Your task to perform on an android device: View the departure and arrival times of the train from Rome to Venice at 9:10 a.m.
Image 0: 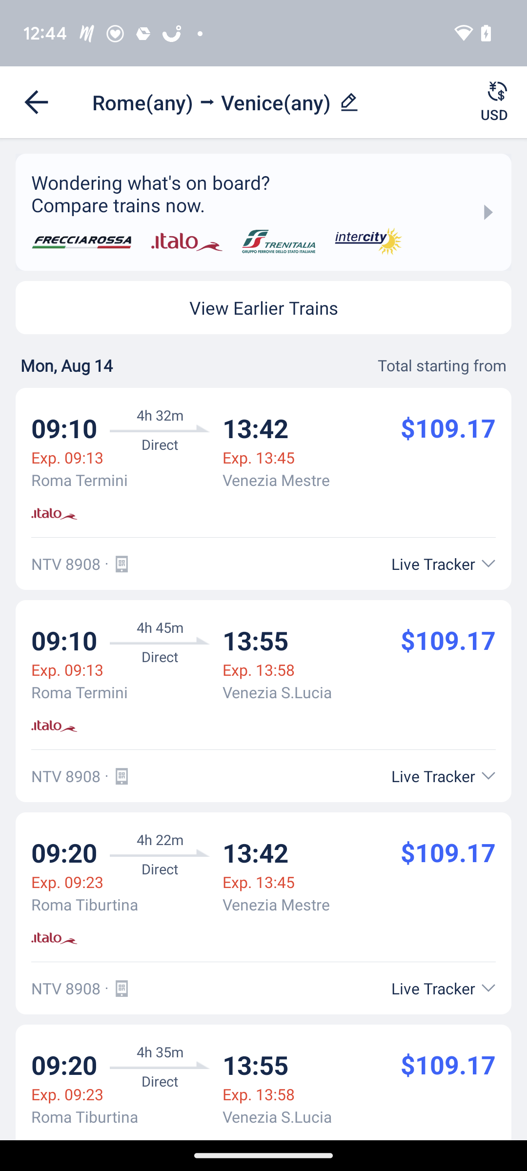
click on the first tab.
Step 0: click (160, 444)
Image 1: 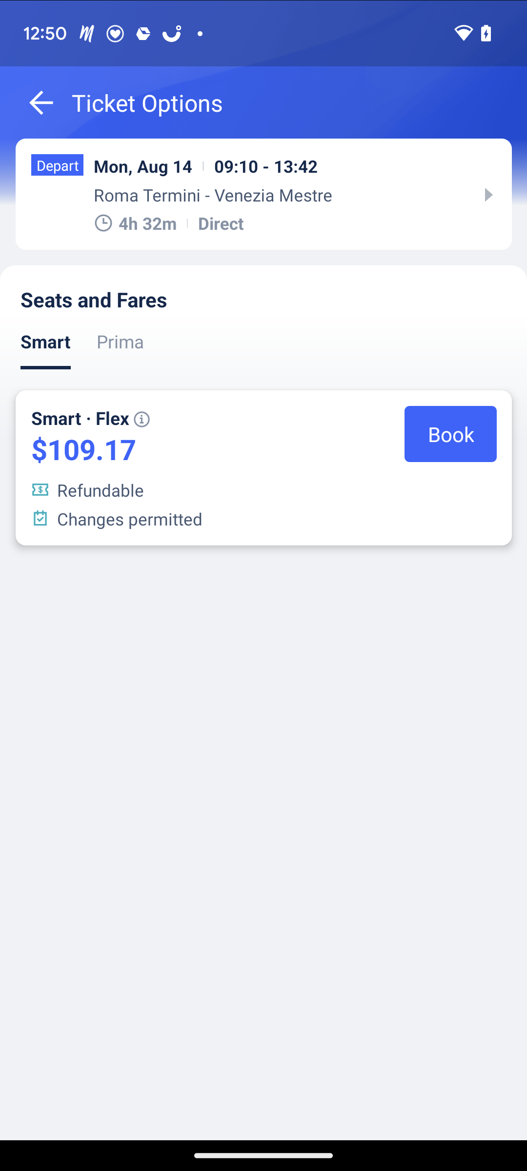
click on he first tab.
Step 1: click (282, 194)